Your task to perform on an android device: I would like to participate in the marathon happening next week for the Orphonage kids. Search for running shoes in the Etsy app.
Image 0: 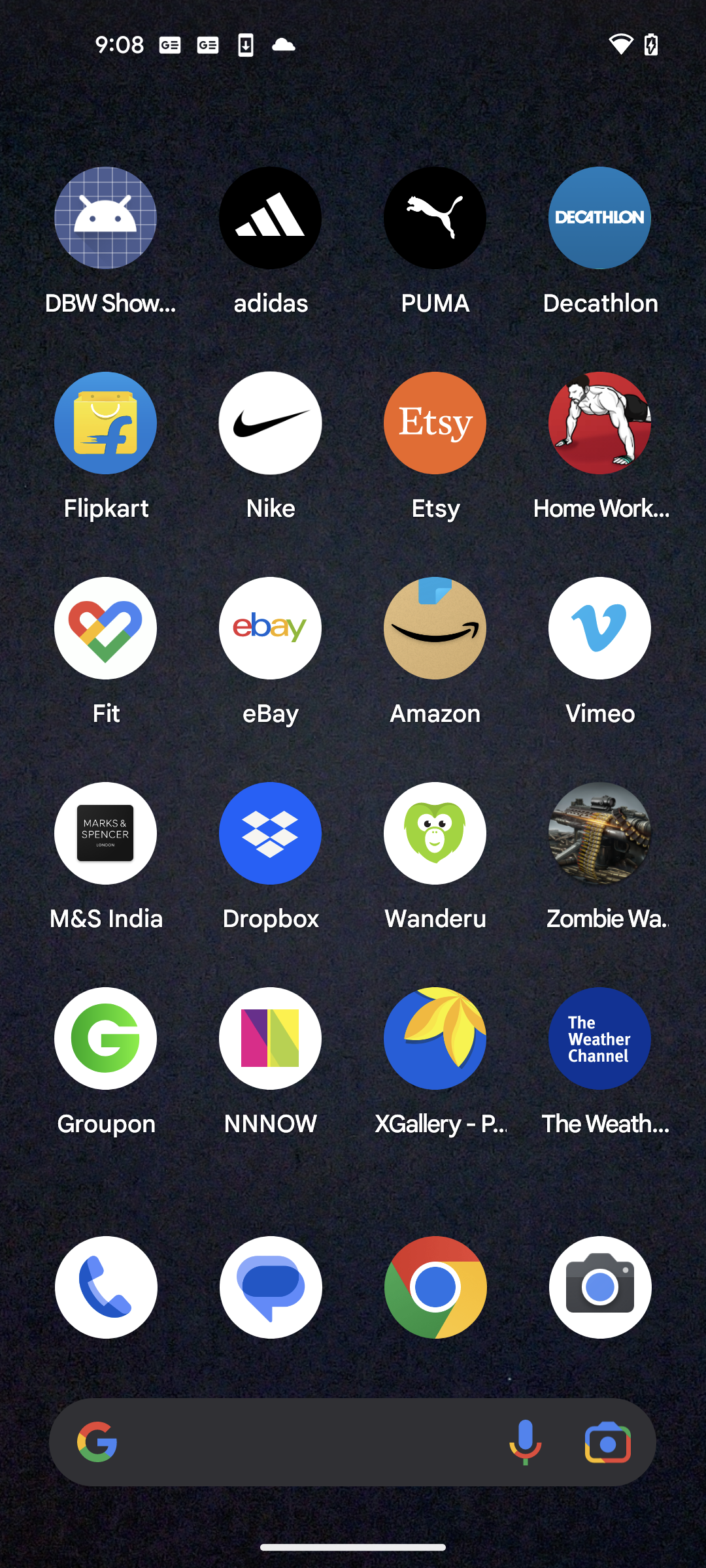
Open the Etsy app
Step 0: open app "Etsy"
Image 1: 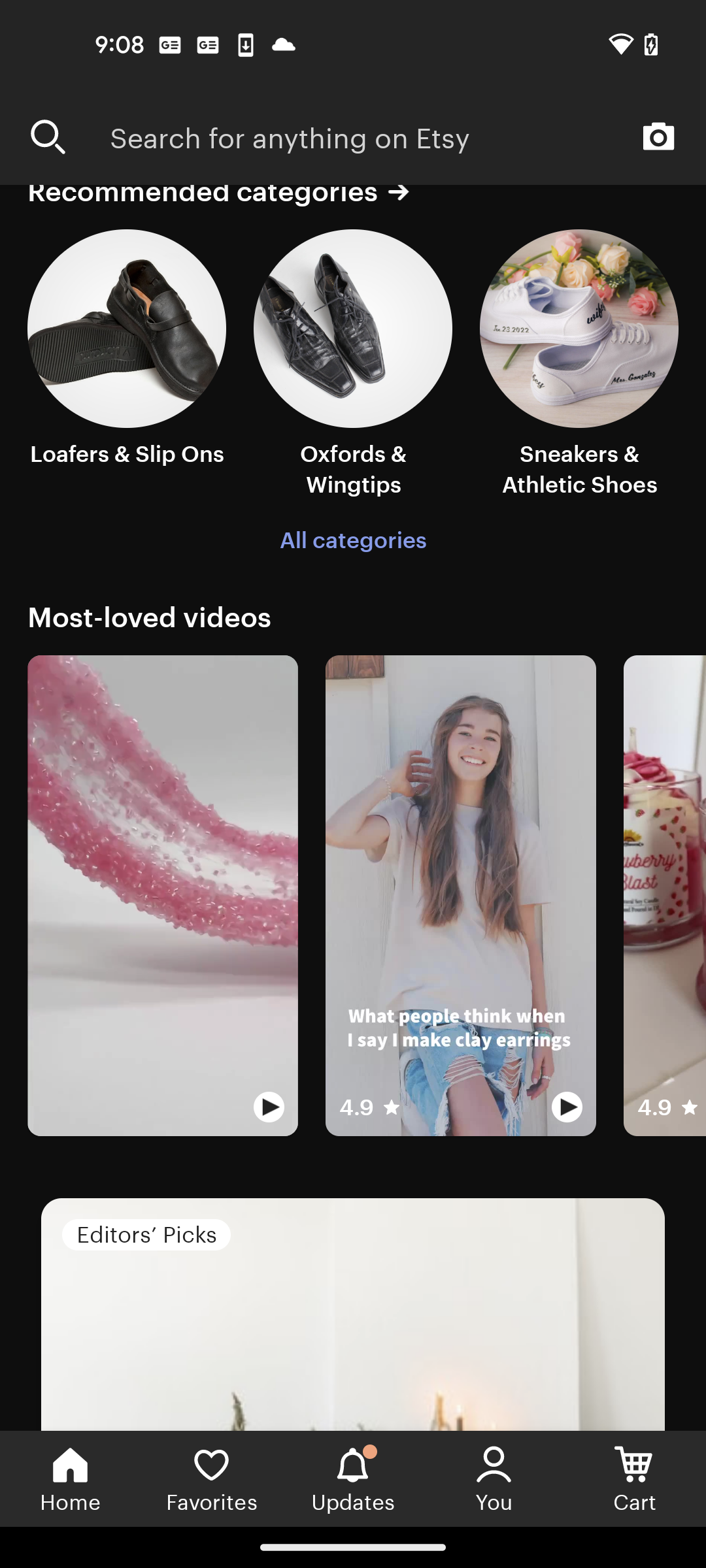
Go to the search bar at the top of the screen
Step 1: click (408, 136)
Image 3: 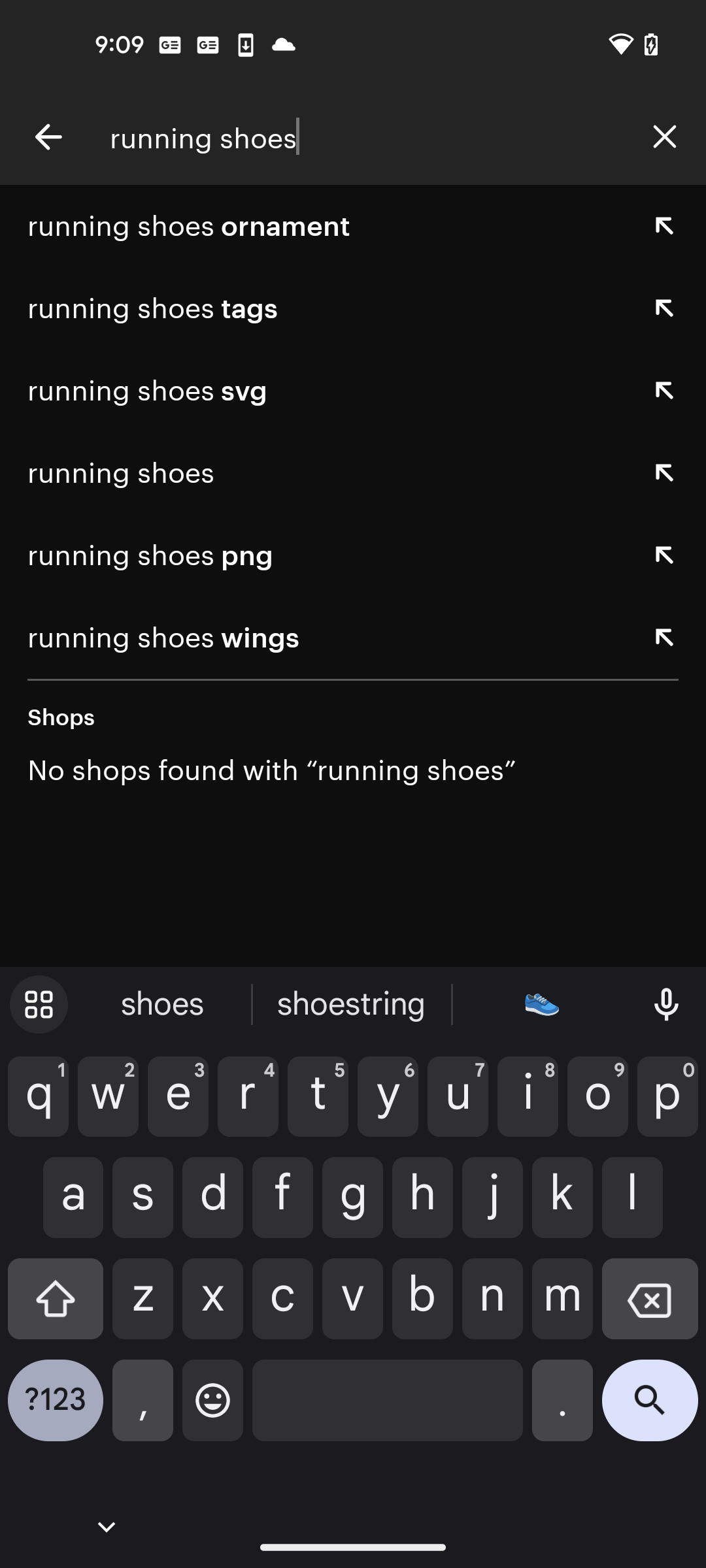
Click on the search button in the keyboard
Step 3: click (650, 1410)